Your task to perform on an android device: In Google Docs, I want to create a new document with the text "just keep dancing".
Image 1: 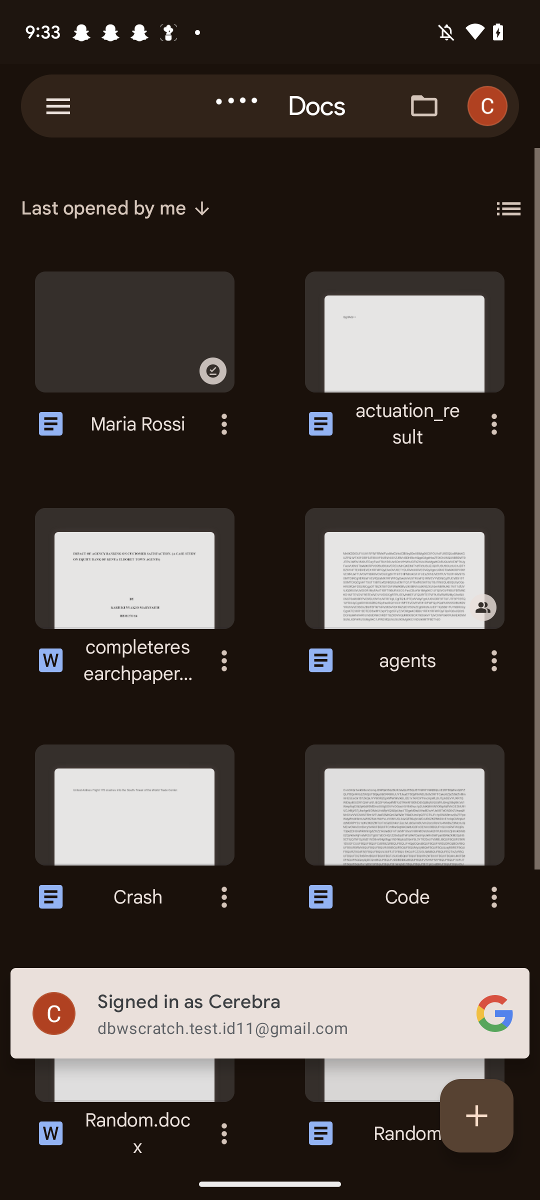
Click on the plus button at the  bottom right  corner of the screen
Step 1: click (494, 1133)
Image 3: 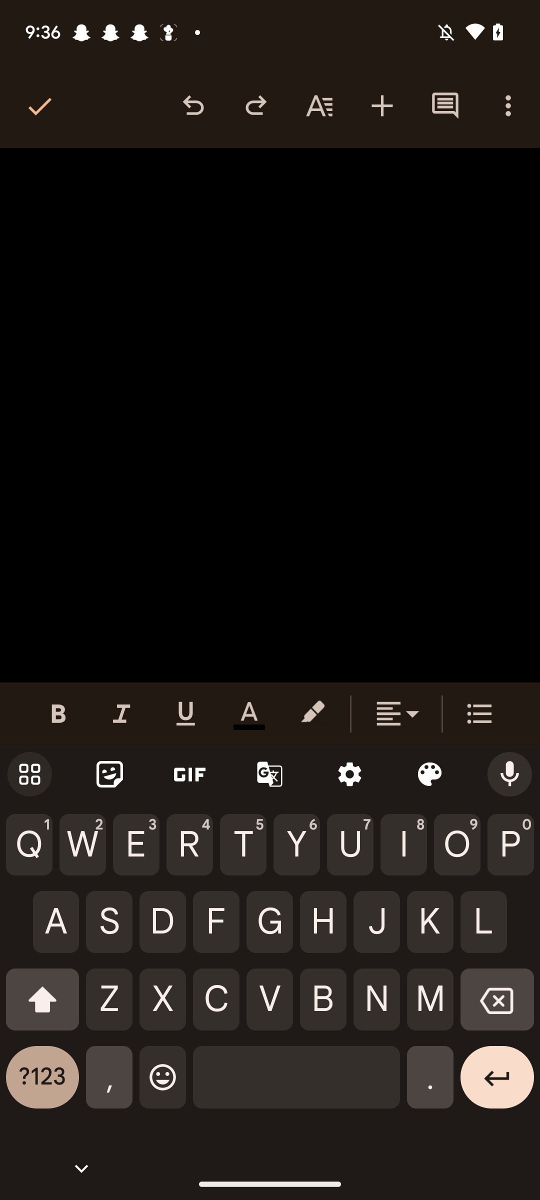
Add text just keep dancing
Step 3: type "Just keep dancing"